Your task to perform on an android device: I'm going to Little Beet Restaurant; please provide me traffic updates so that I can get there quickly.
Image 0: 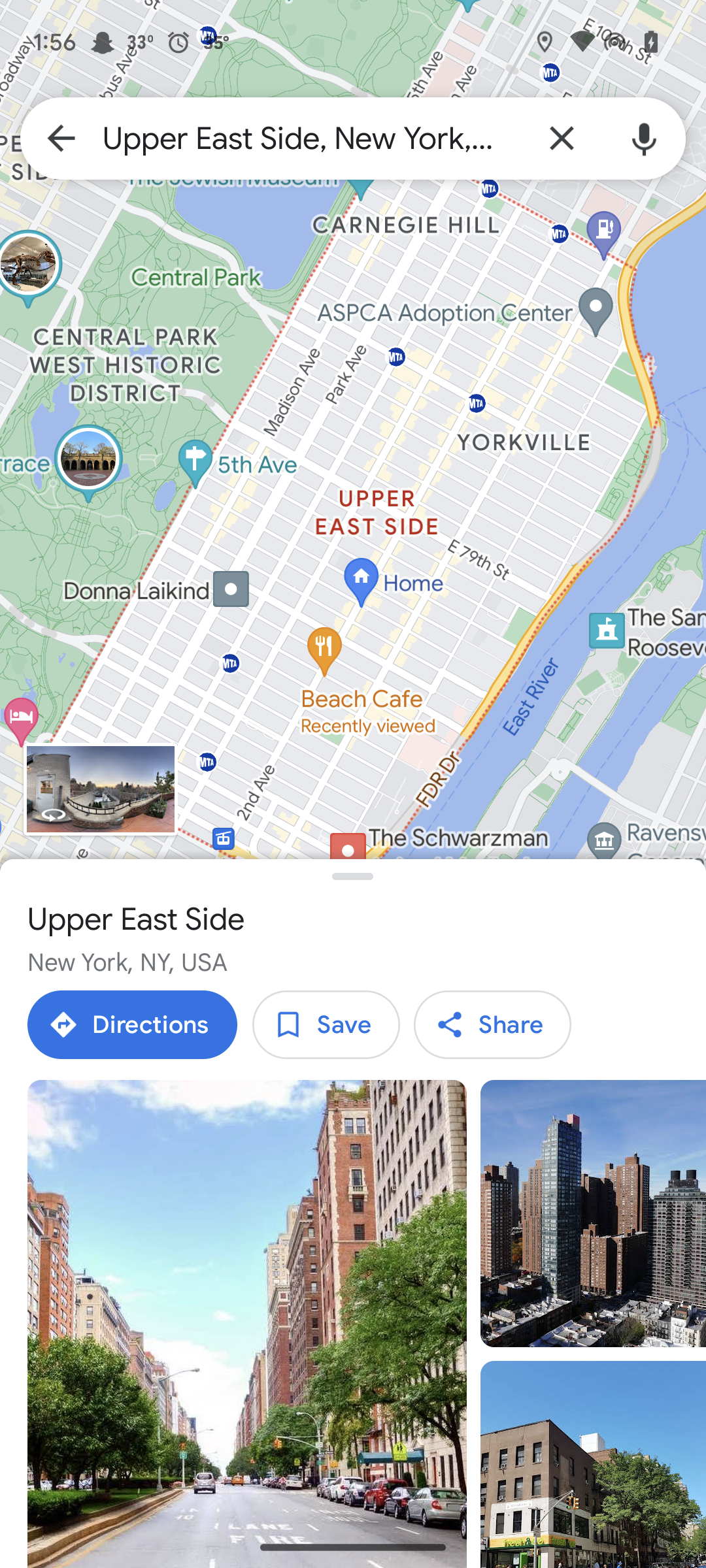
Go back to the previous screen
Step 0: press back button
Image 1: 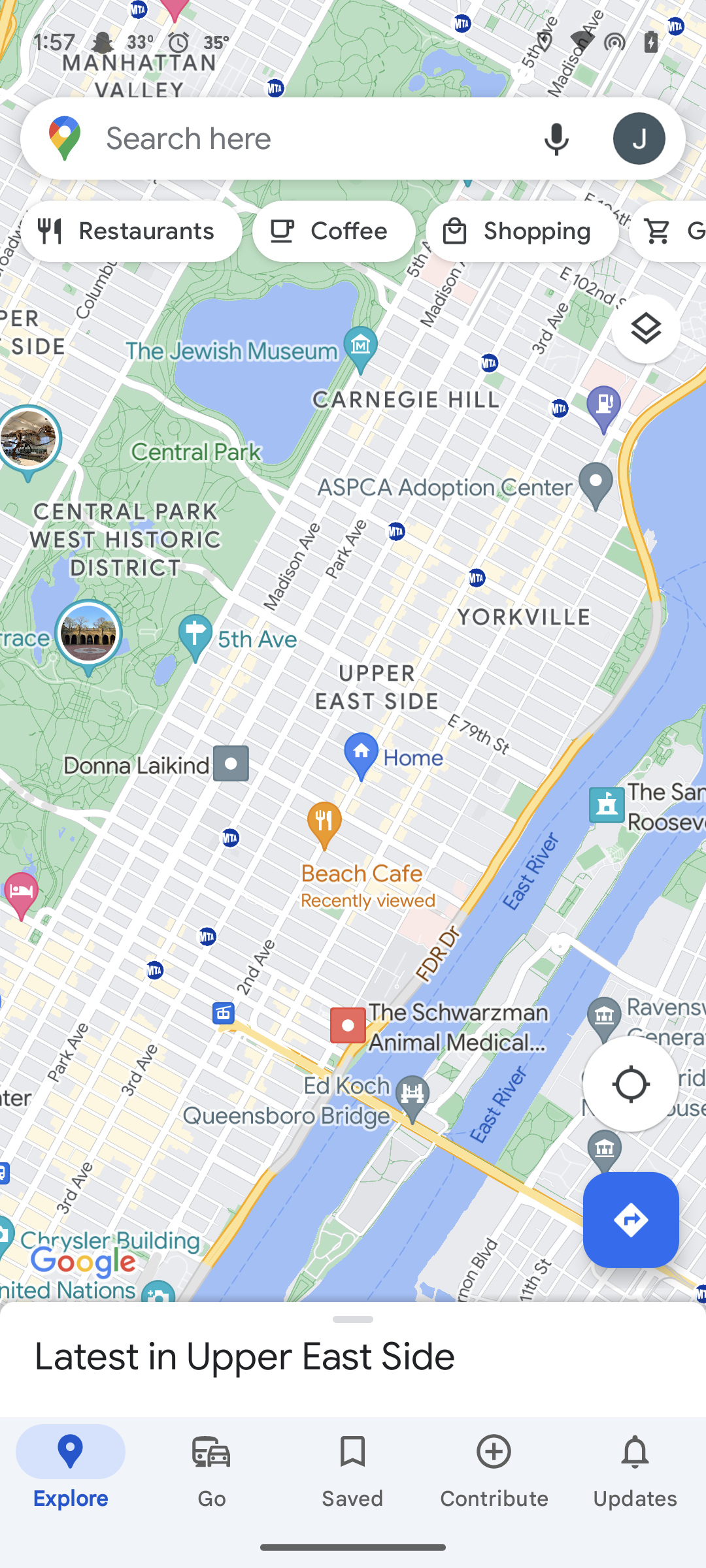
Click on the layer icon 
Step 1: click (656, 336)
Image 2: 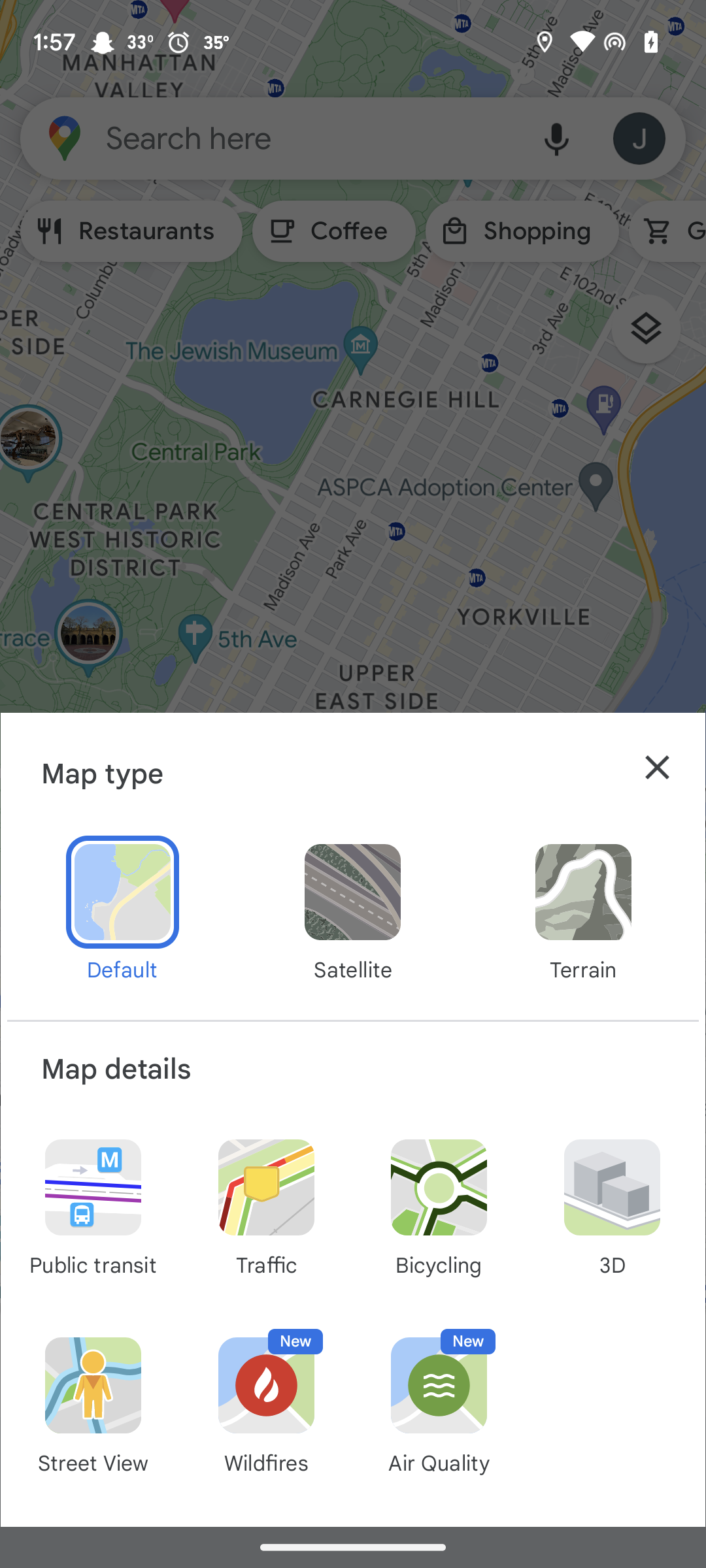
Click on the traffic option
Step 2: click (266, 1206)
Image 3: 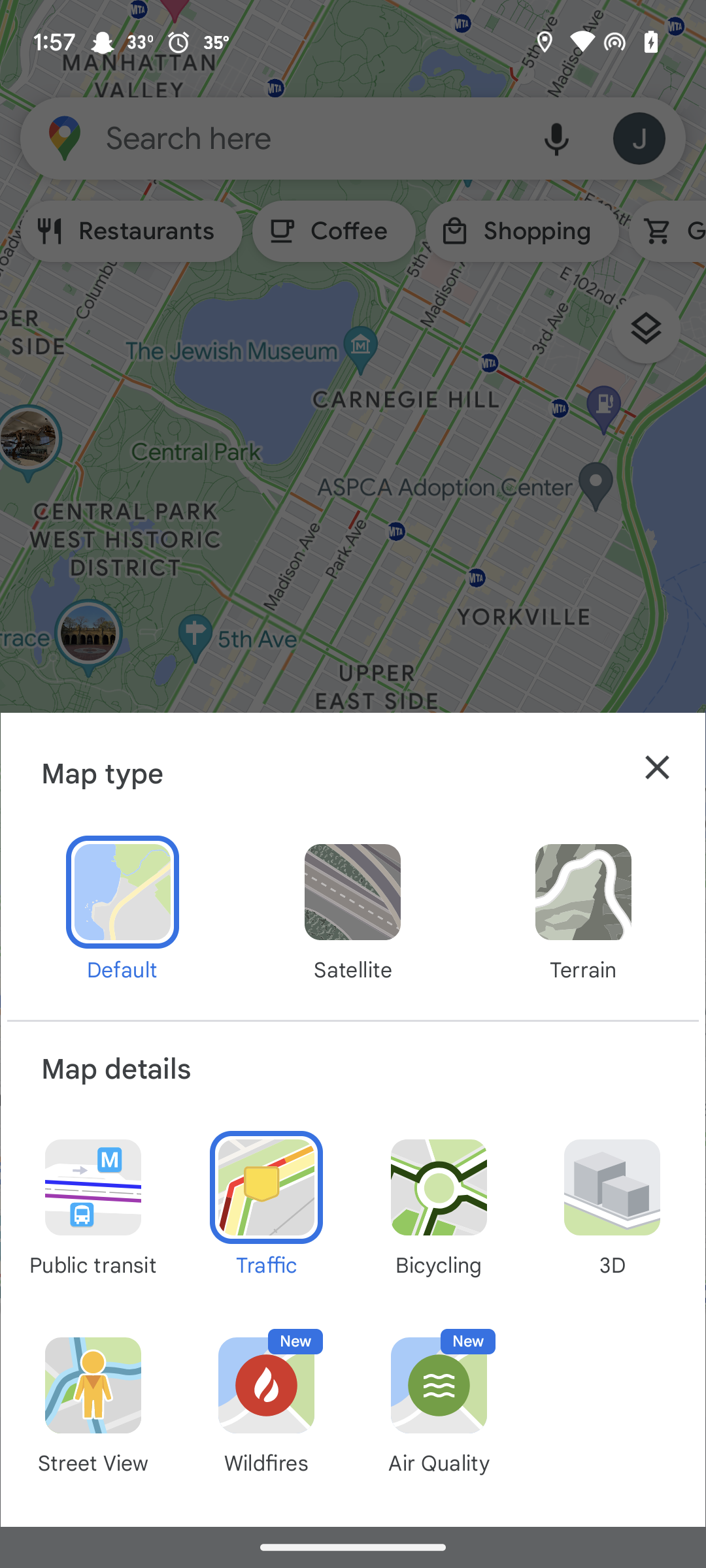
Click on the cross icon at the top right of the drawer
Step 3: click (657, 767)
Image 4: 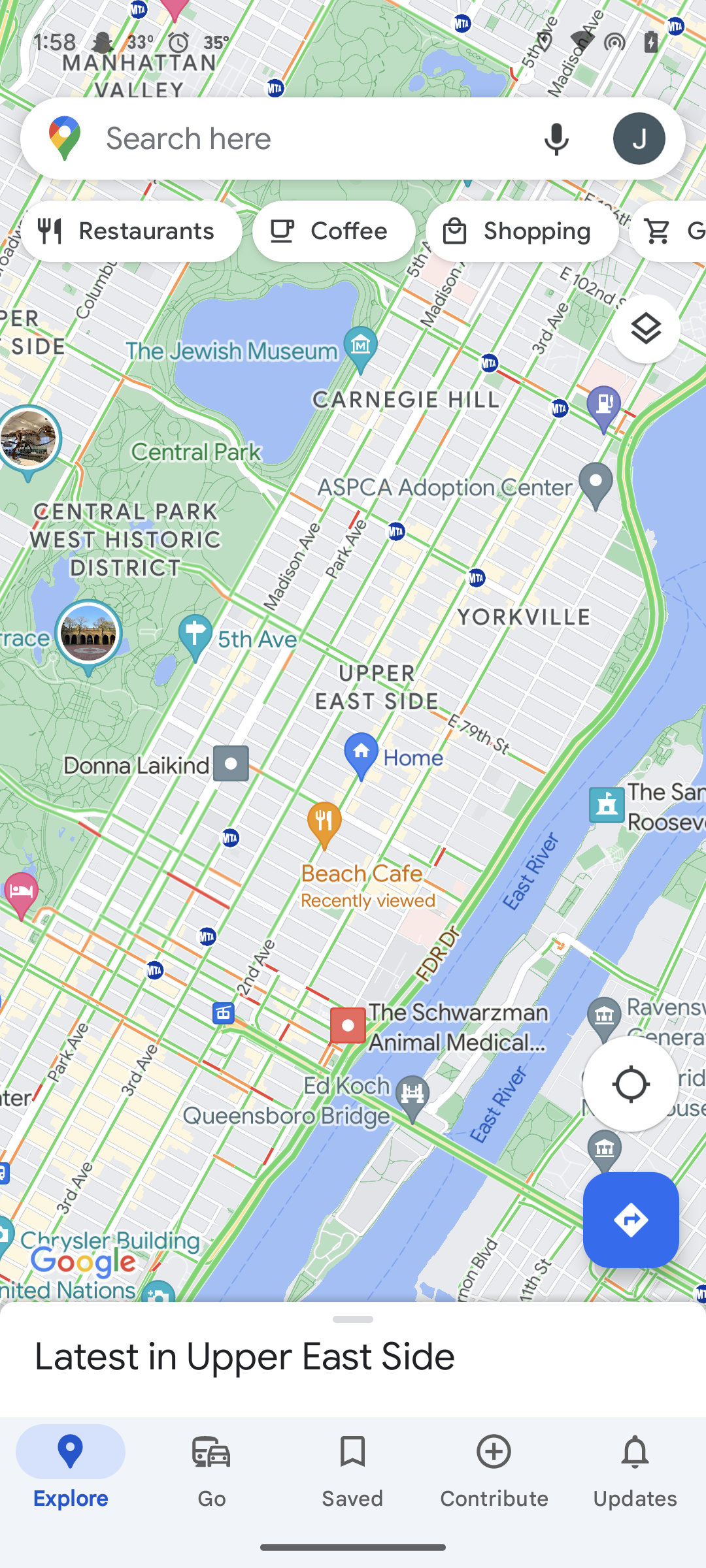
Click on the search bar at the top of the screen
Step 4: click (311, 139)
Image 5: 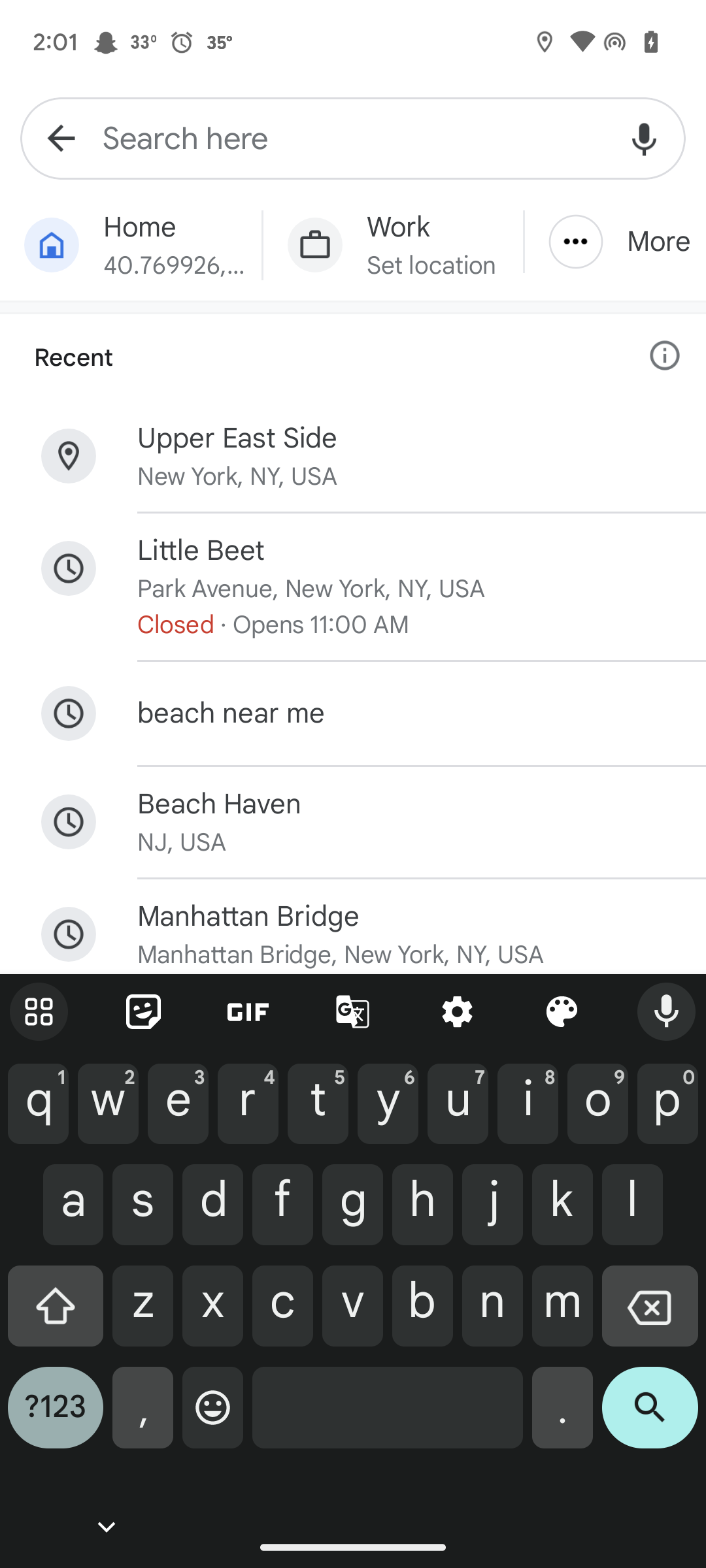
Click on the little beet
Step 5: click (404, 551)
Image 7: 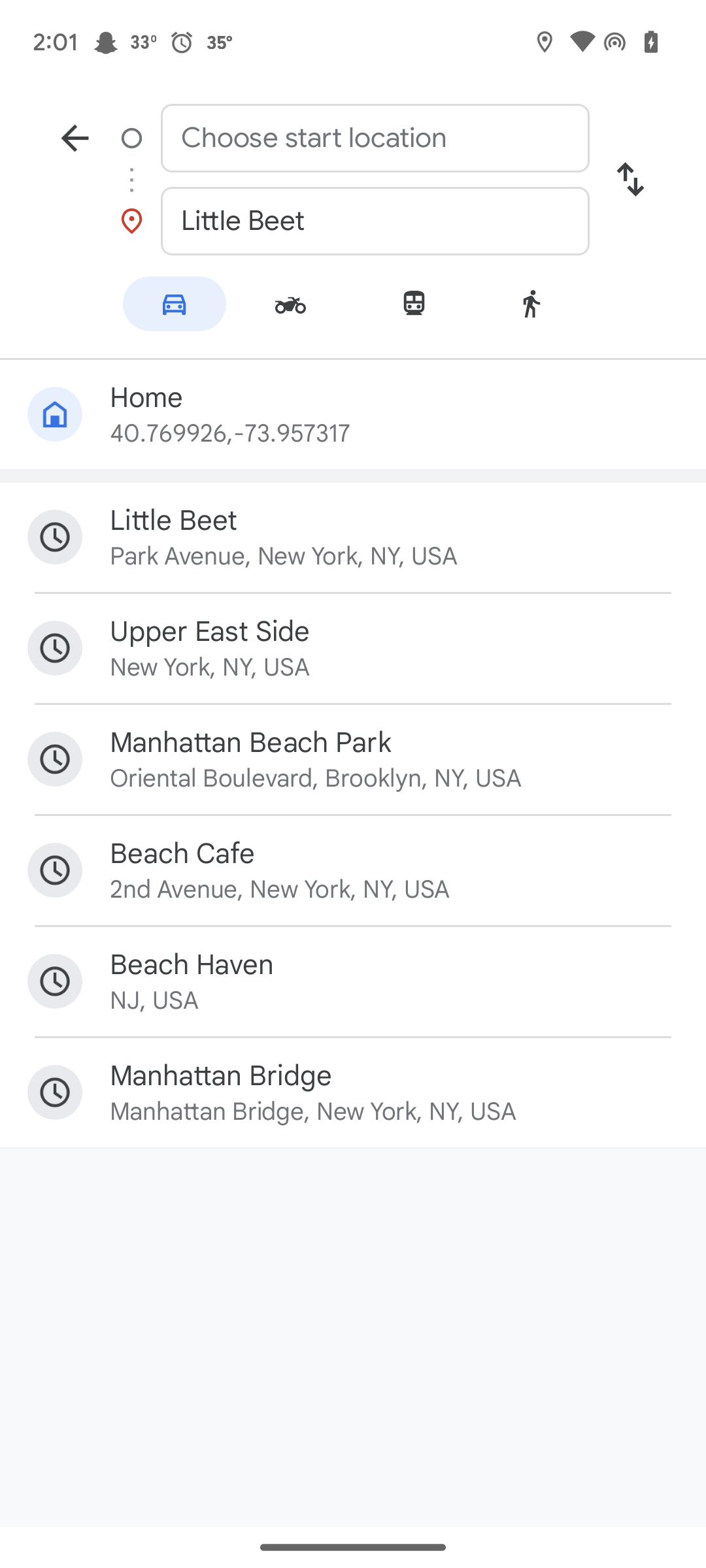
Click on the start location text box
Step 7: click (375, 138)
Image 8: 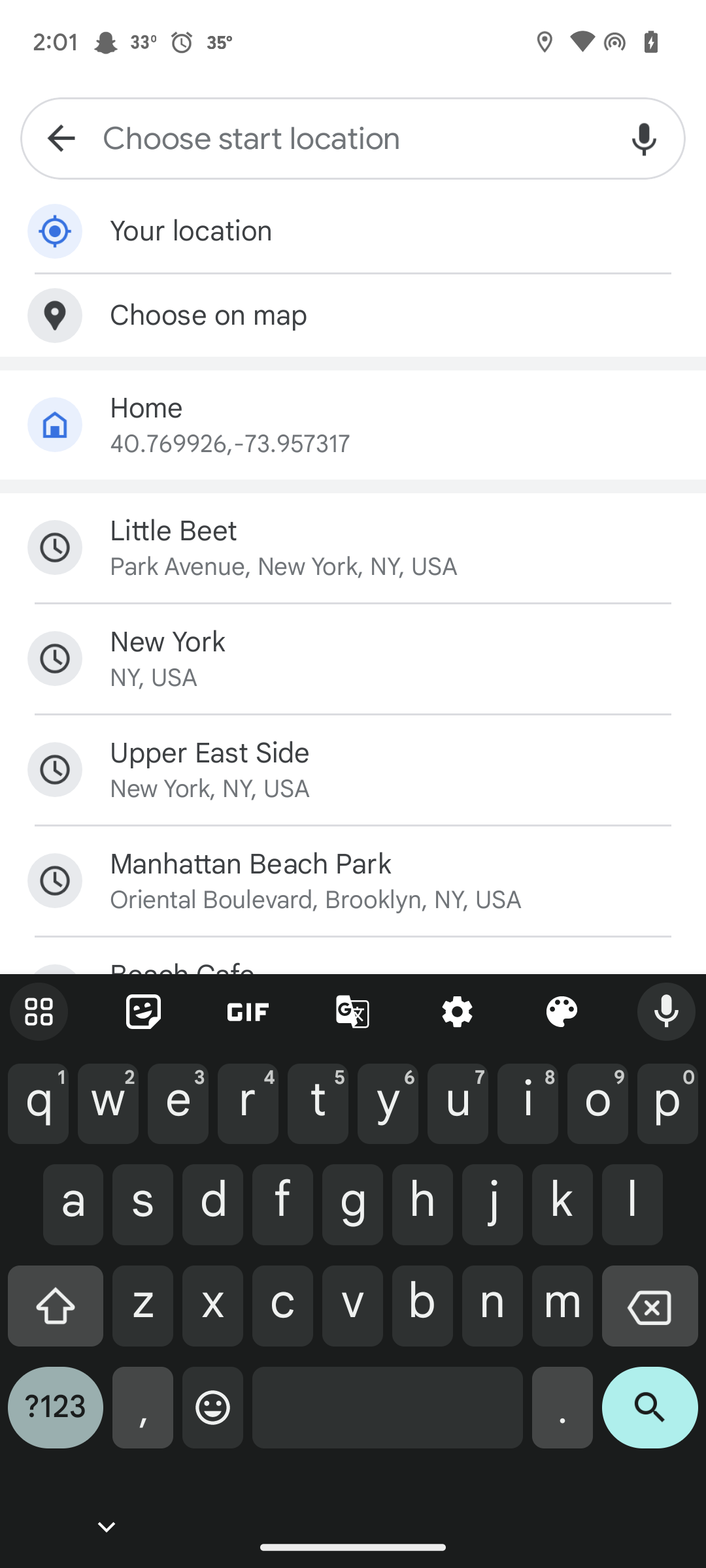
Click on the home
Step 8: click (394, 408)